Your task to perform on an android device: Share my Drive to Lal Quila with my friend Natalie on her Messenger ID, Natalie Larson.
Image 0: 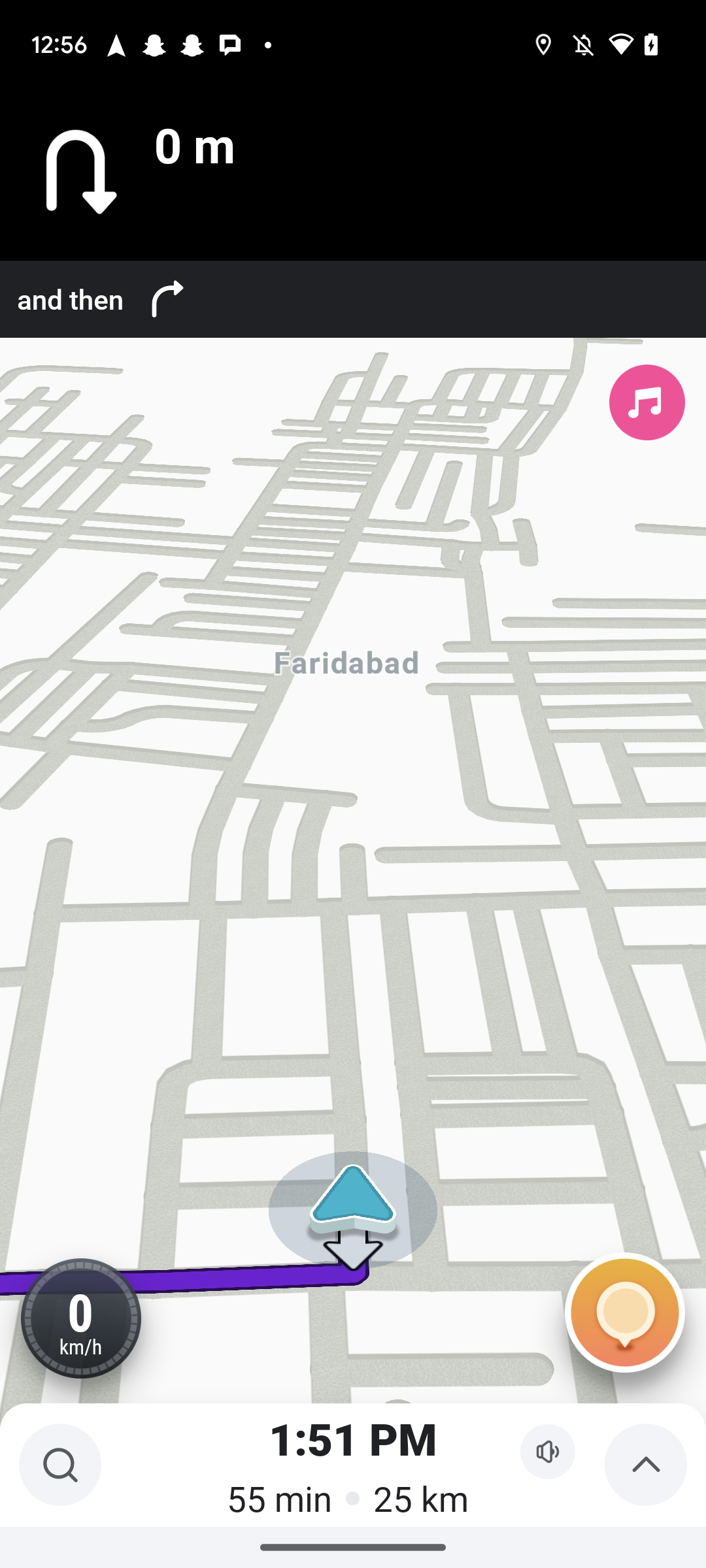
 Click on the Upside Arrow at the bottom right corner of the screen.
Step 0: click (636, 1471)
Image 1: 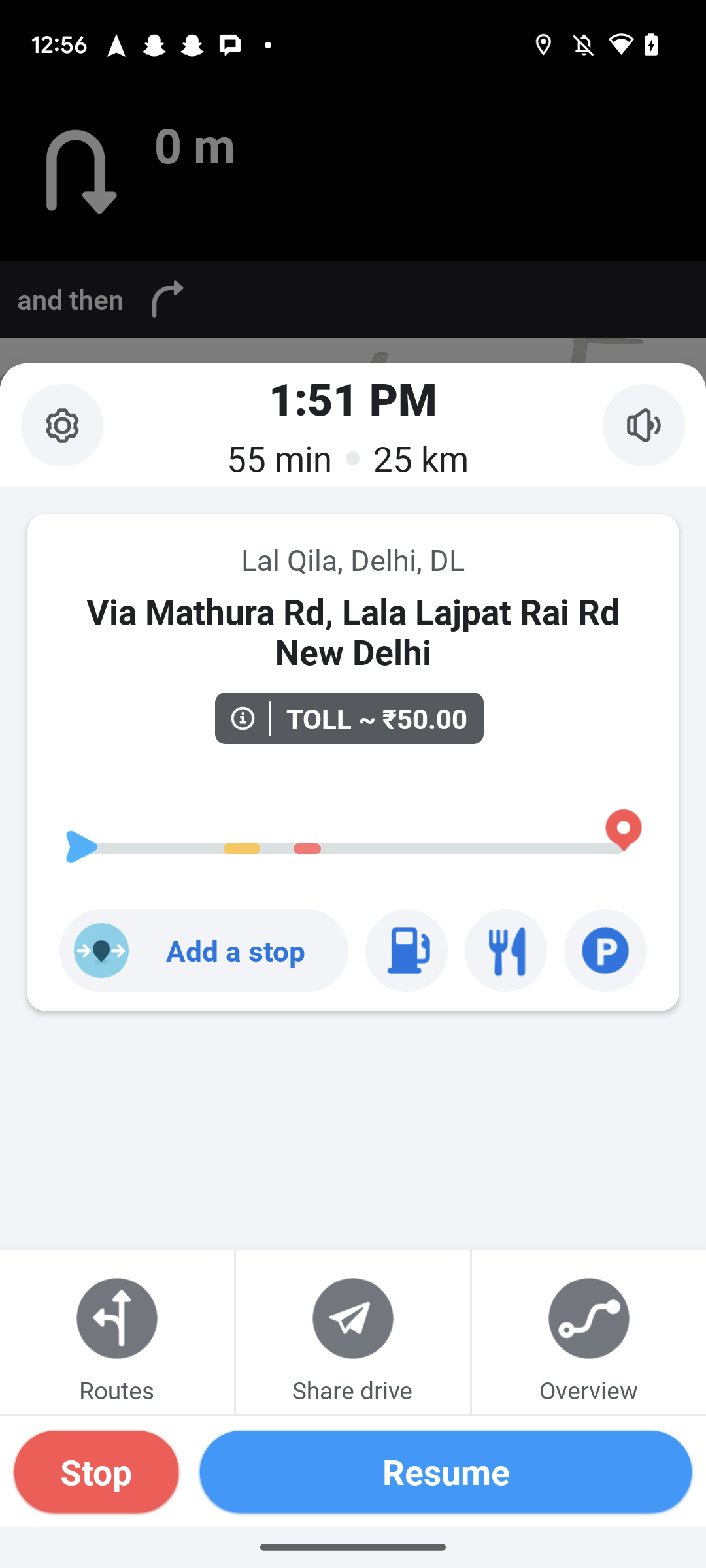
Click on the Share drive button.
Step 1: click (354, 1328)
Image 2: 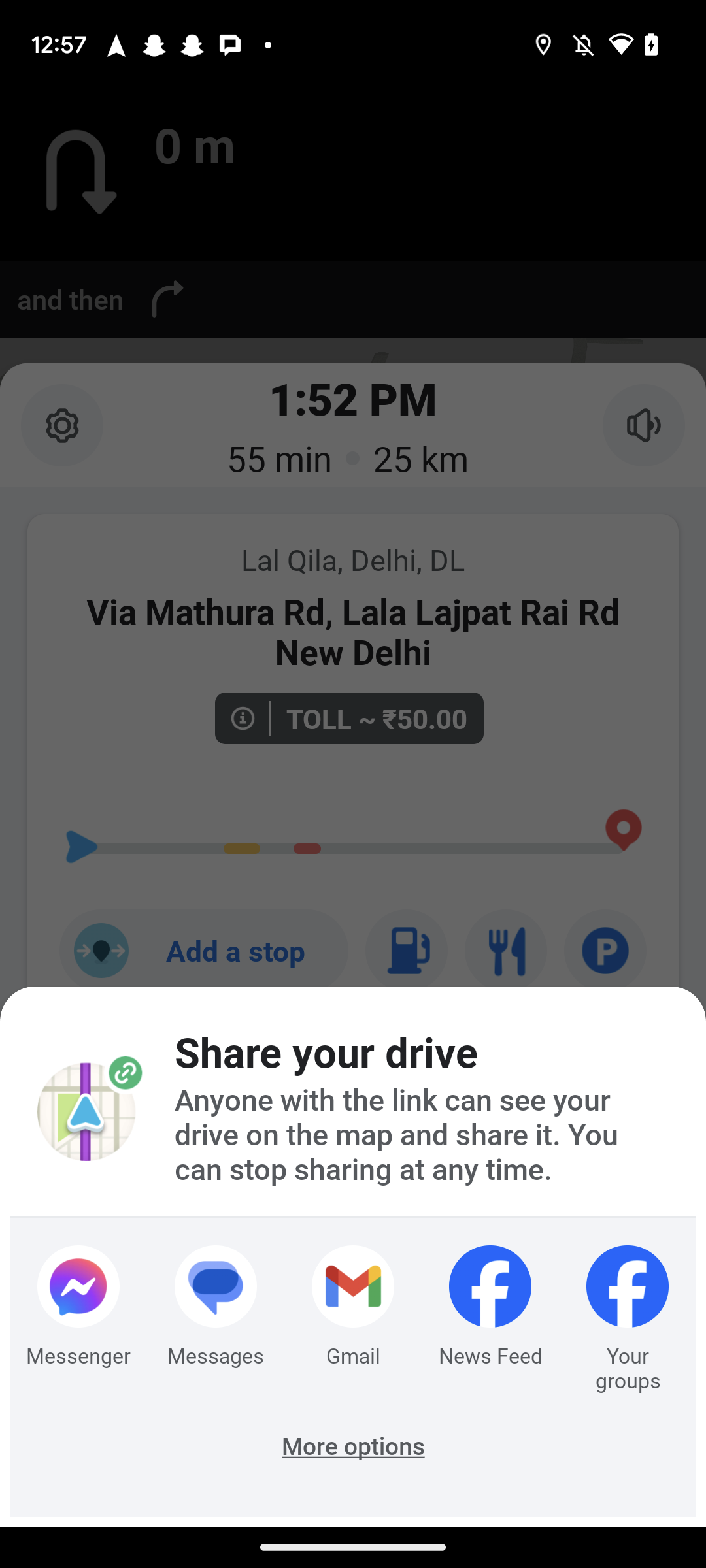
Click on the Messenger button at the bottom left
Step 2: click (67, 1328)
Image 3: 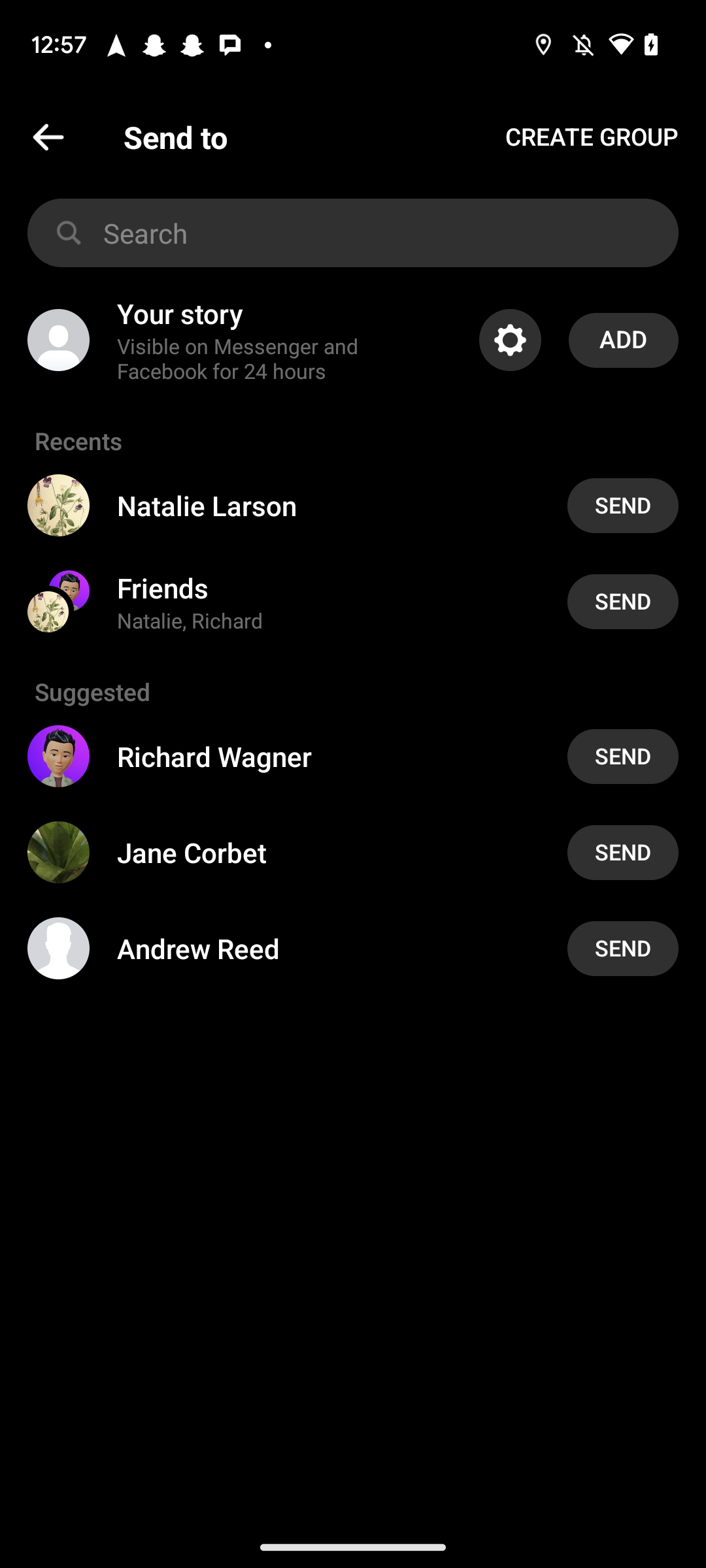
Click on the send button of the Natalie Larson tab.
Step 3: click (622, 506)